Your task to perform on an android device: I want to add a Dell laptop to my cart.
Image 0: 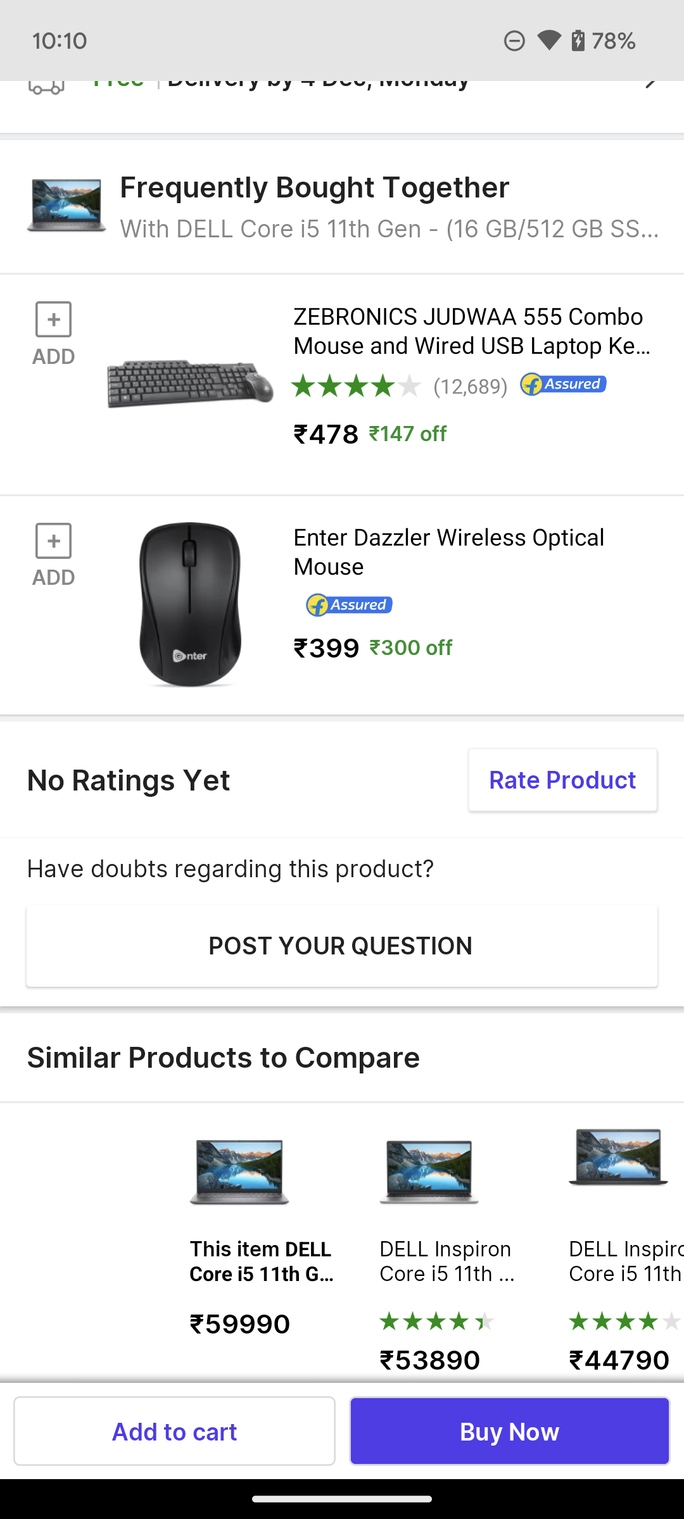
Click on the Add to cart option on the screen.
Step 0: click (174, 1431)